Your task to perform on an android device: Show the similar products of curtain two-pair brackets for home doors for comparison in the Shopclues app.
Image 0: 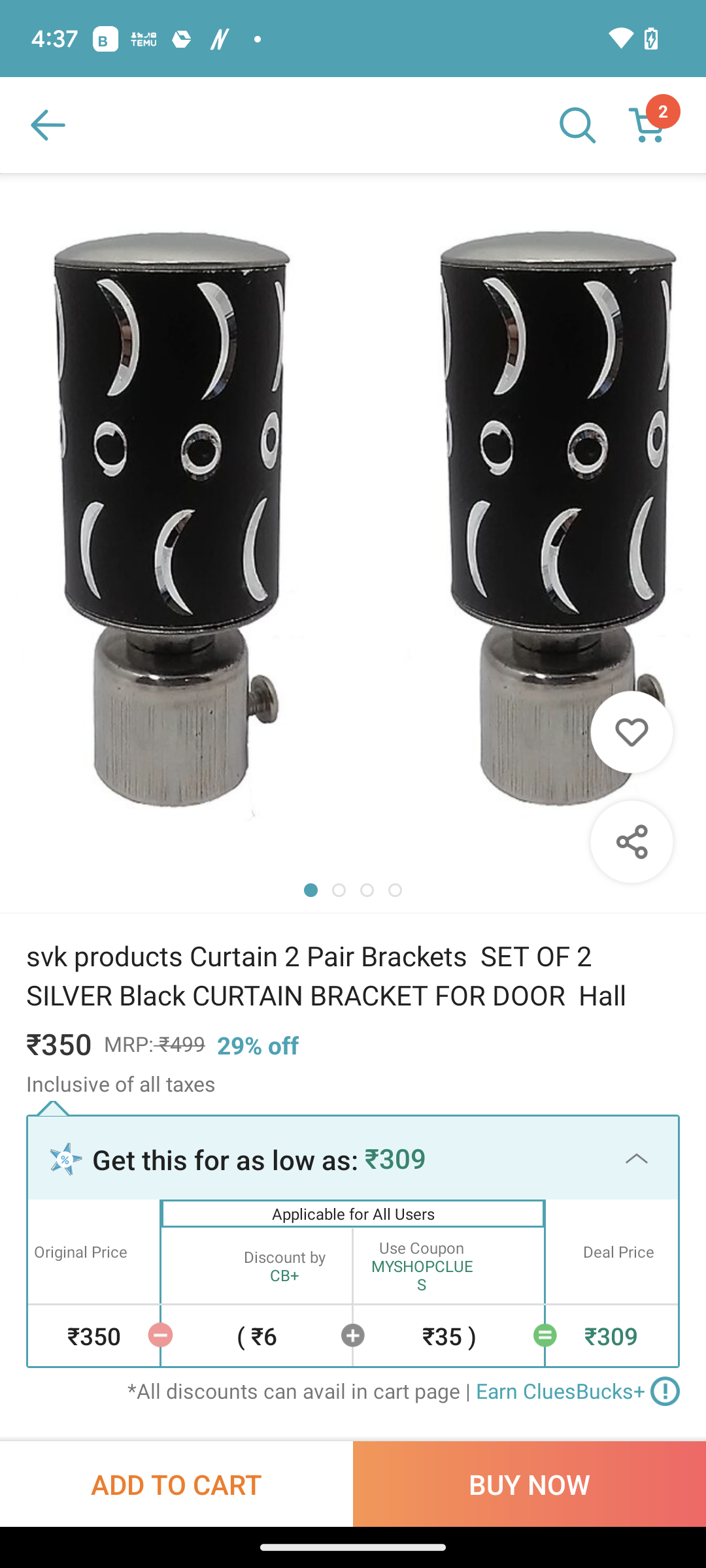
Scroll up 
Step 0: scroll down
Image 1: 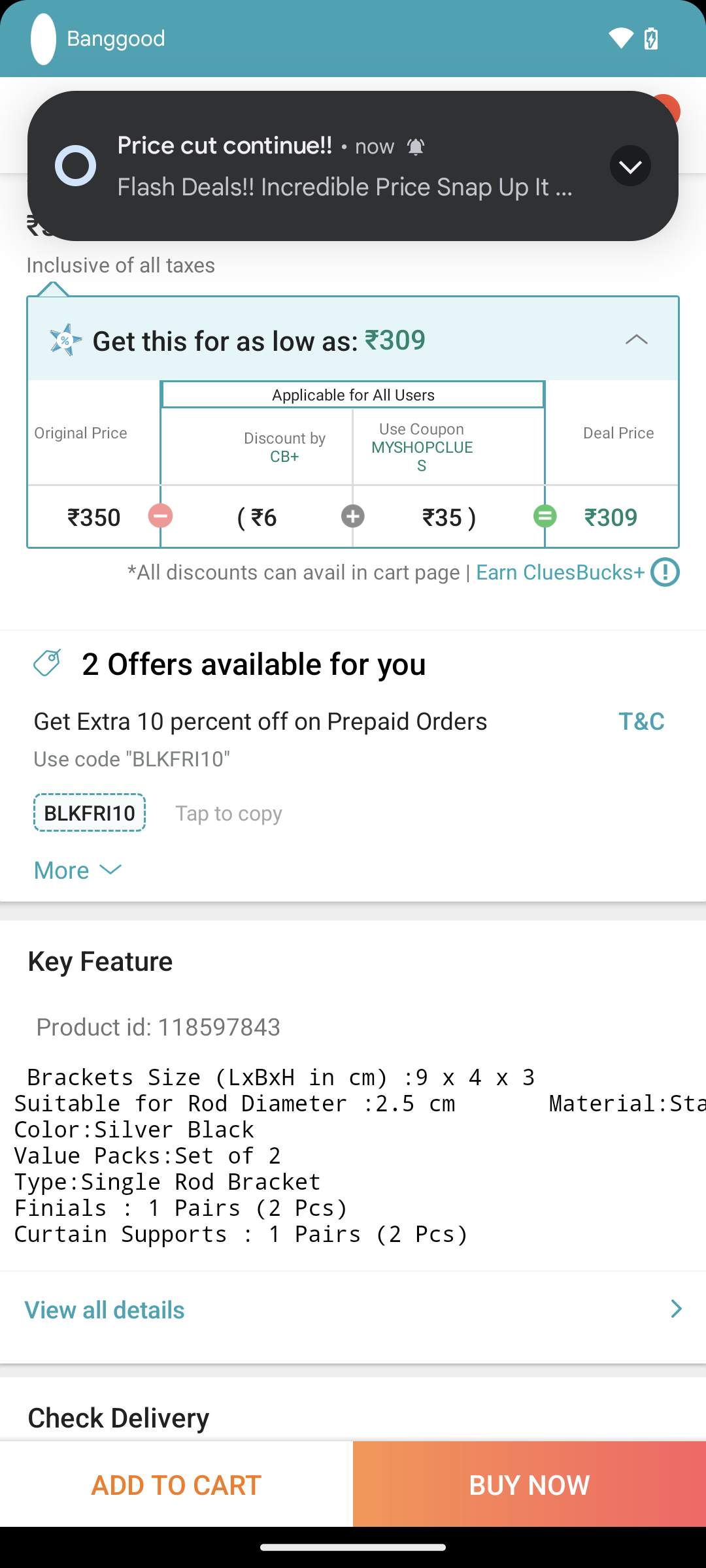
Scroll up 
Step 1: scroll down
Image 2: 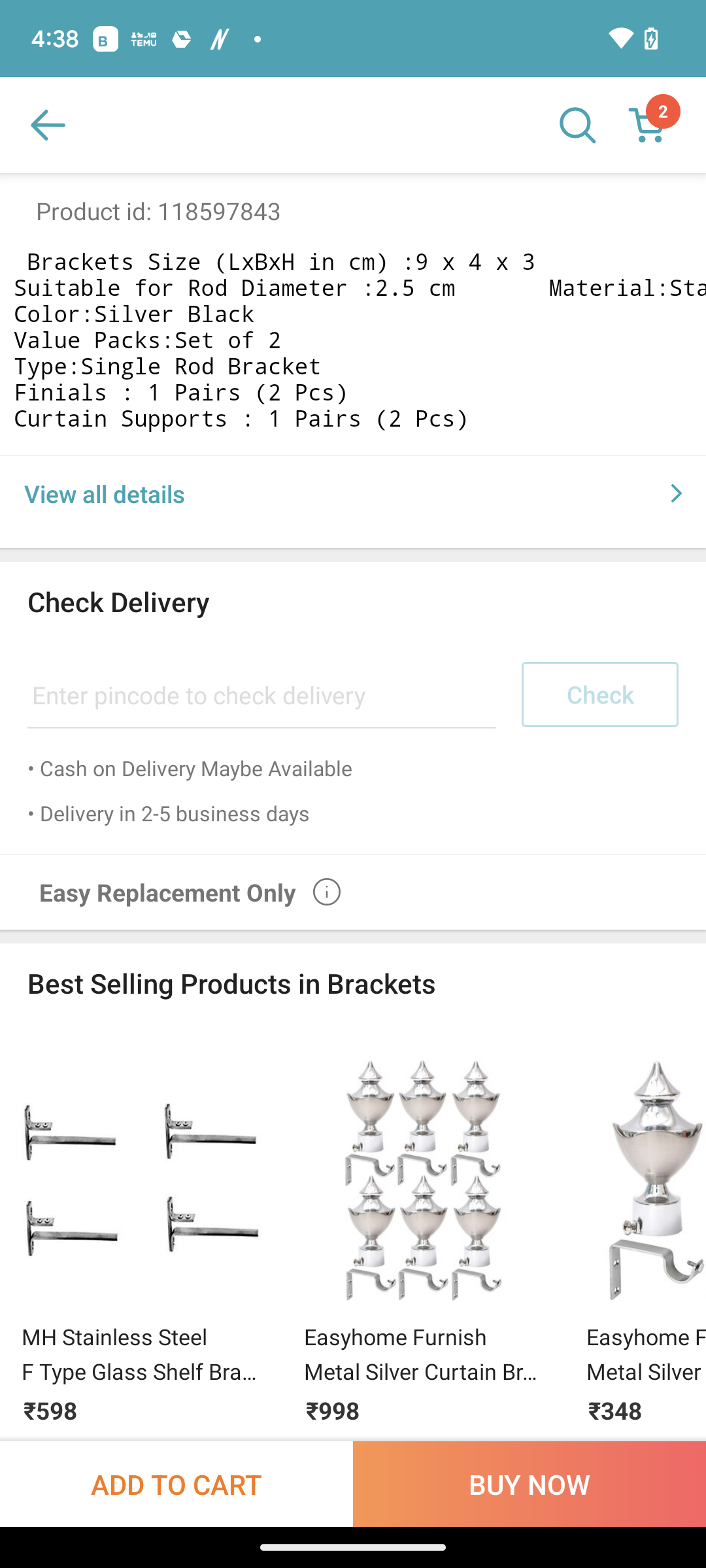
Scroll up 
Step 2: scroll down
Image 3: 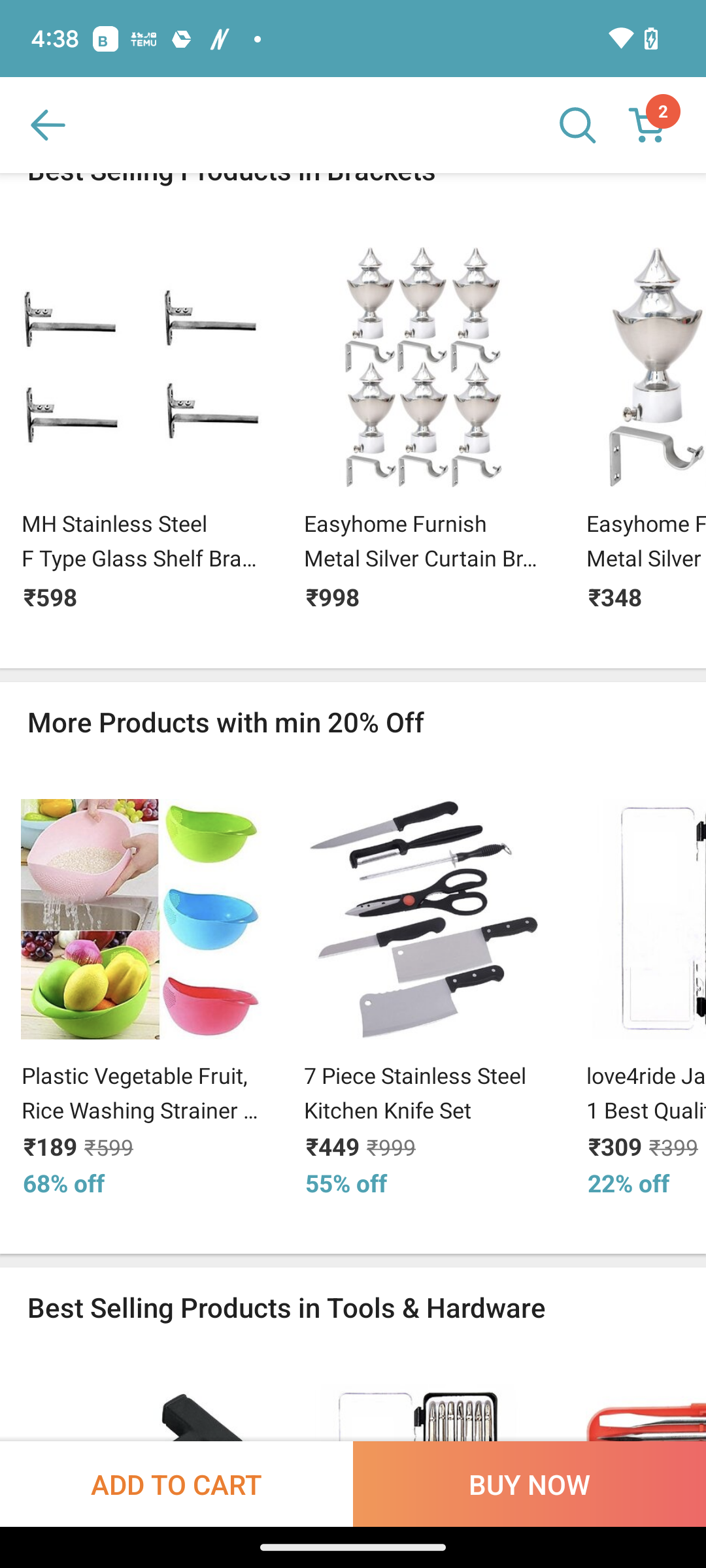
Scroll up 
Step 3: scroll down